Your task to perform on an android device: I am looking for a rental place in Rotterdam. Search for rental properties in Rotterdam between No minimum prize to 1,000 € on the Trovit Homes app.
Image 0: 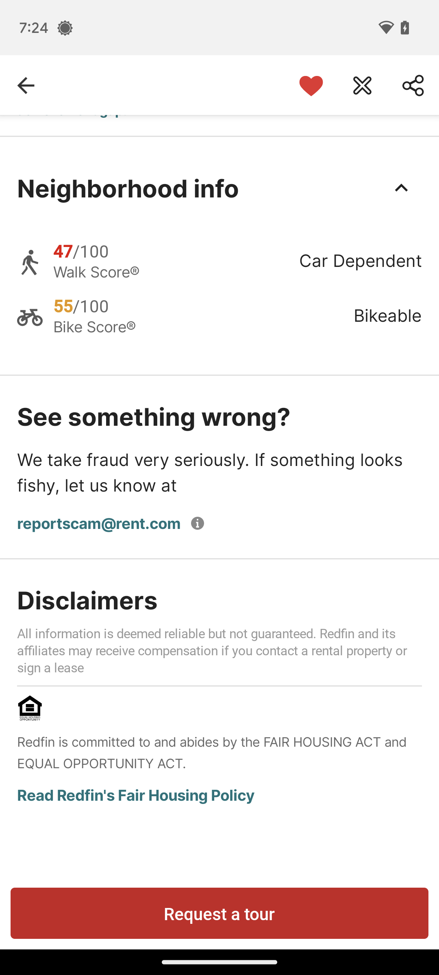
Open the Trovit Homes app.
Step 0: open app "Trovit Homes"
Image 1: 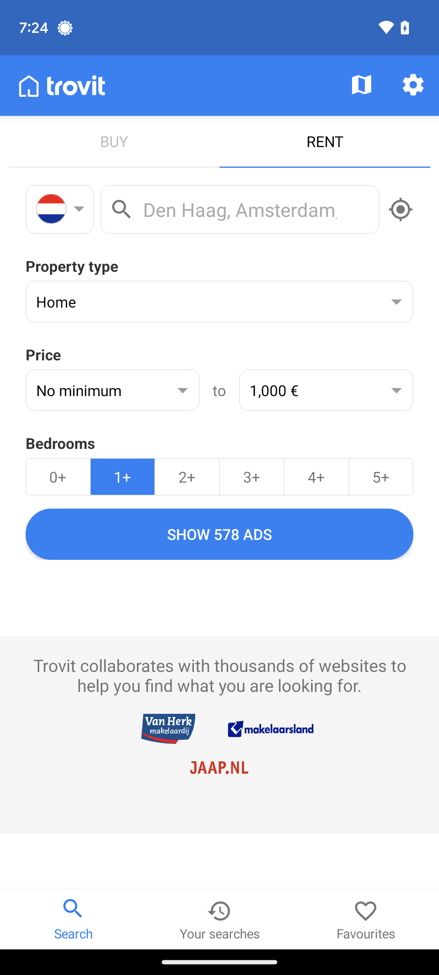
Click on the search bar.
Step 1: click (239, 209)
Image 2: 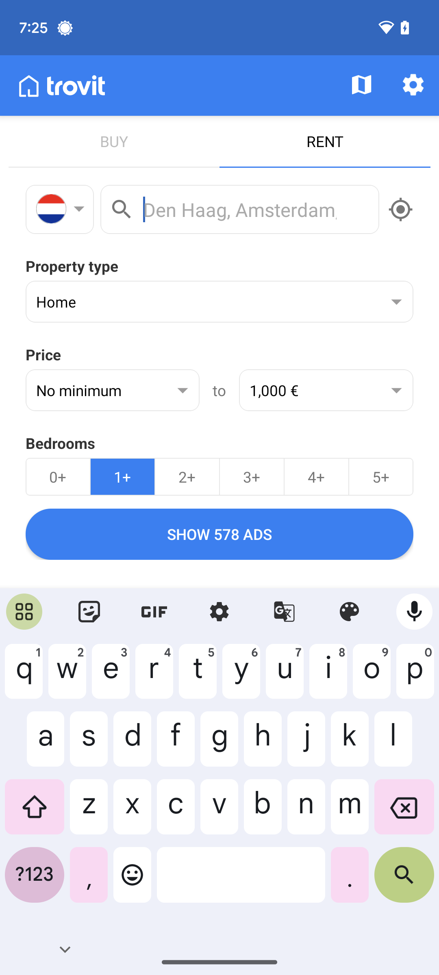
Type in Rotterdam.
Step 2: type "Rotterdam"